Your task to perform on an android device: The dining table in my house is very old and damaged and I want to replace it with a new dining table, so find a three seater wall mounted dining table for me in the Amazon app.
Image 0: 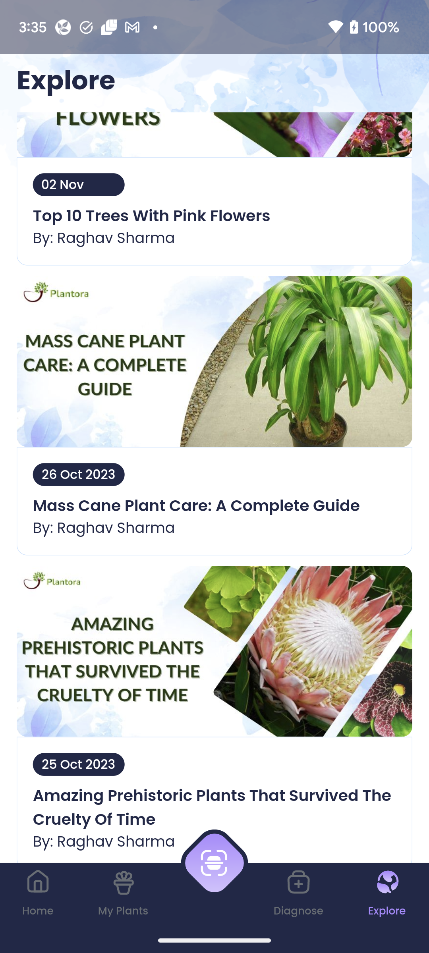
Open the Amazon app.
Step 0: open app "Amazon"
Image 1: 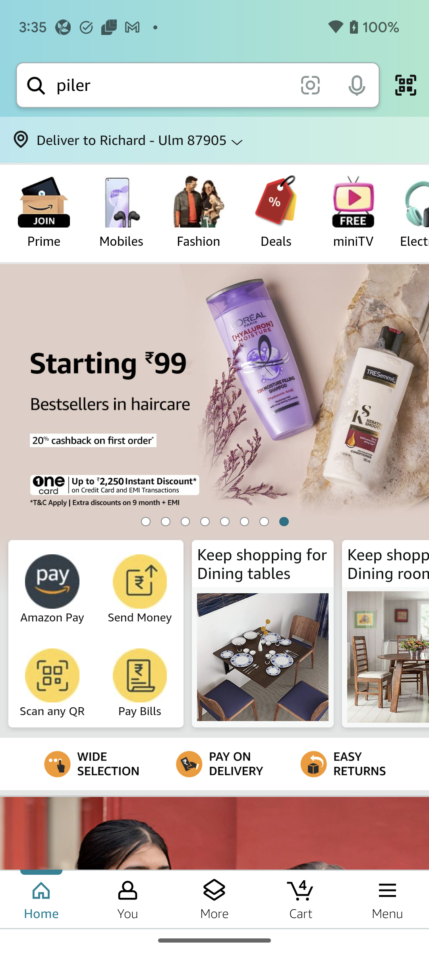
Click on the search bar at the top of the screen to search for the dining table.
Step 1: click (172, 85)
Image 2: 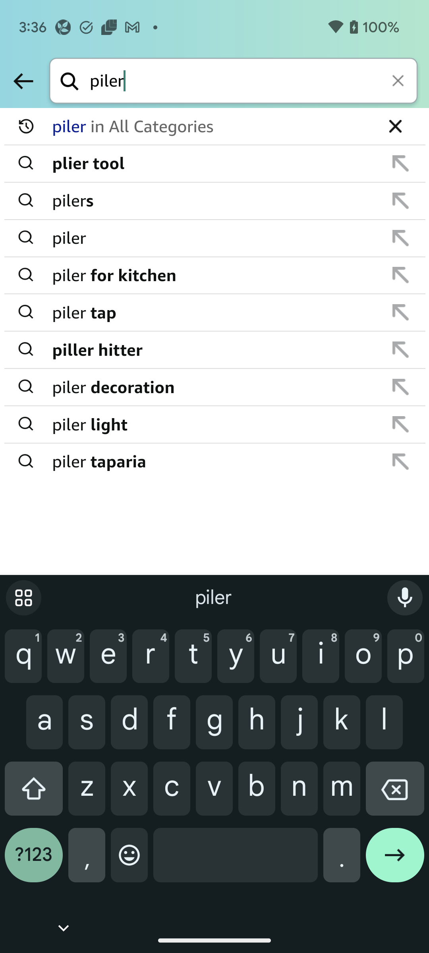
Click on the cross icon of the search bar to clear the search bar.
Step 2: click (399, 81)
Image 3: 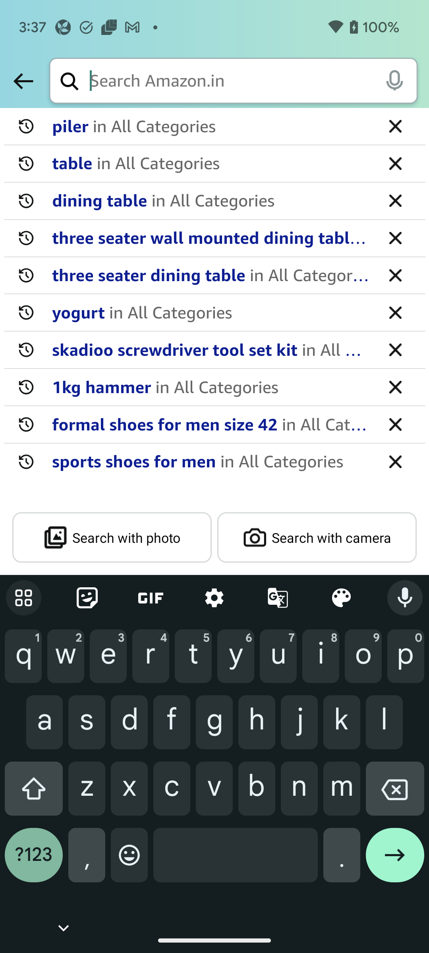
Type Three seater wall mounted dining table in the search bar to search for the dining table.
Step 3: type "Three seater wall mounted dining table"
Image 4: 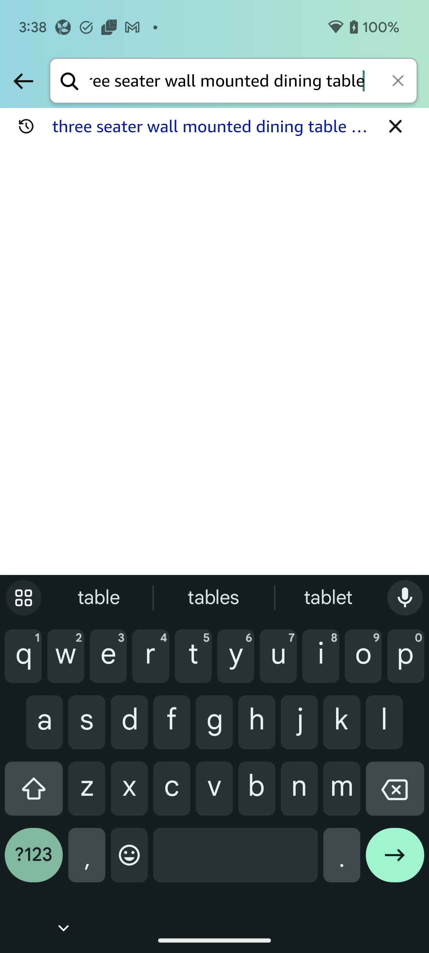
Click on the right arrow at the bottom right corner of the screen to view the search result.
Step 4: click (395, 861)
Image 5: 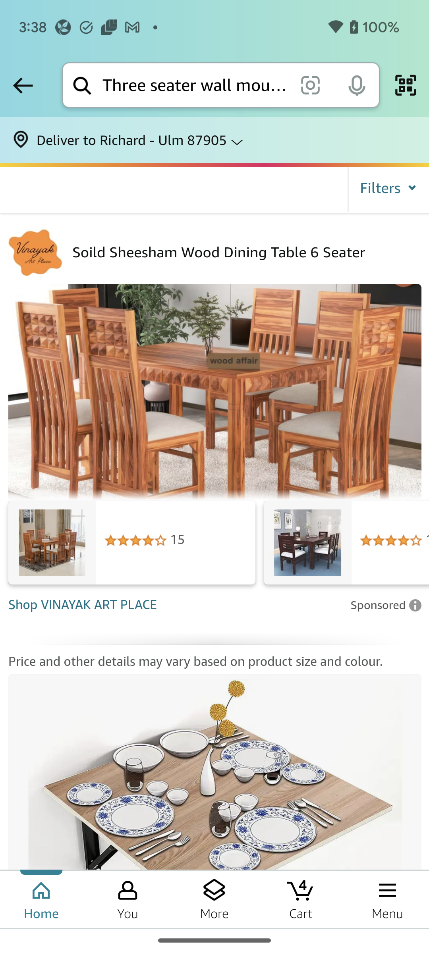
Scroll down to view more dining tables.
Step 5: scroll down
Image 6: 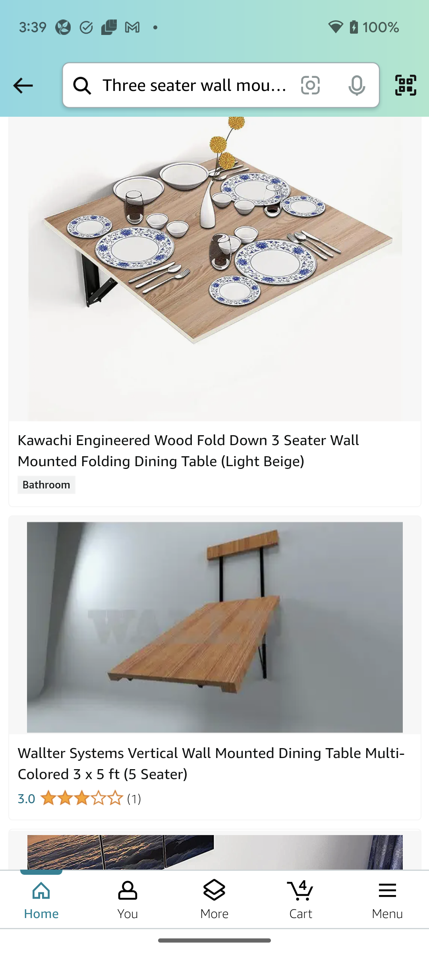
Scroll down to view more dining tables.
Step 6: scroll down